Your task to perform on an android device: I finished recording and want to save the audio. Use the Recorder app to save the audio.
Image 0: 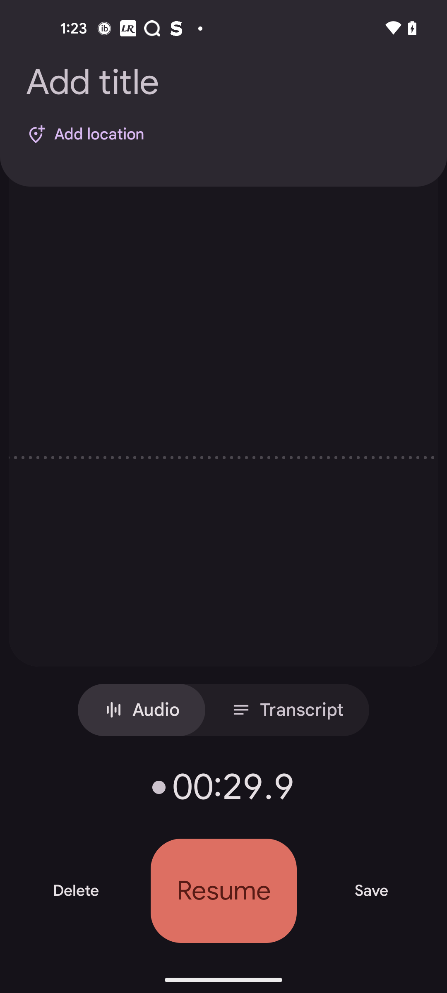
Click on the Save button
Step 0: click (371, 891)